Your task to perform on an android device: I want to choose from the category of  sofa sets and couch because I need it i have enough space in my house
Image 0: 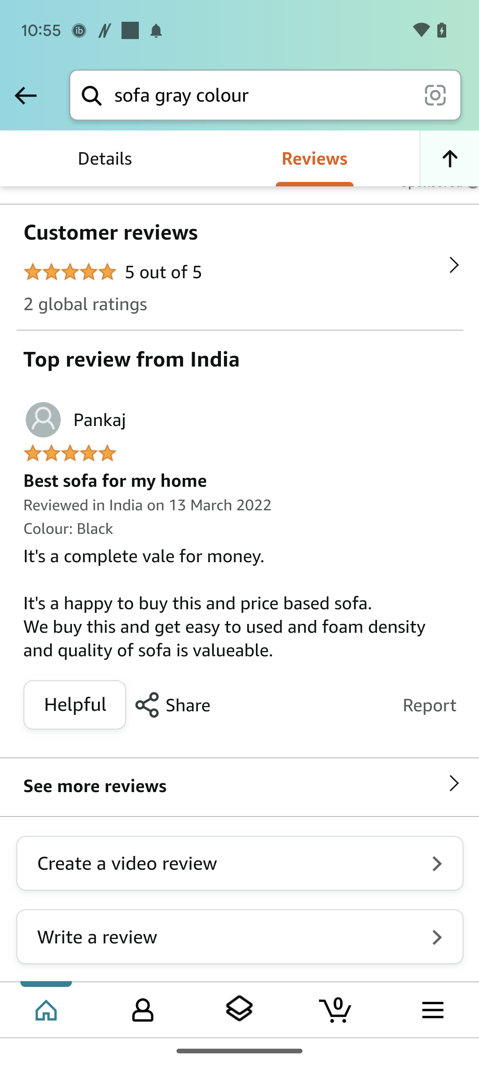
Go back to the screen
Step 0: press back button
Image 1: 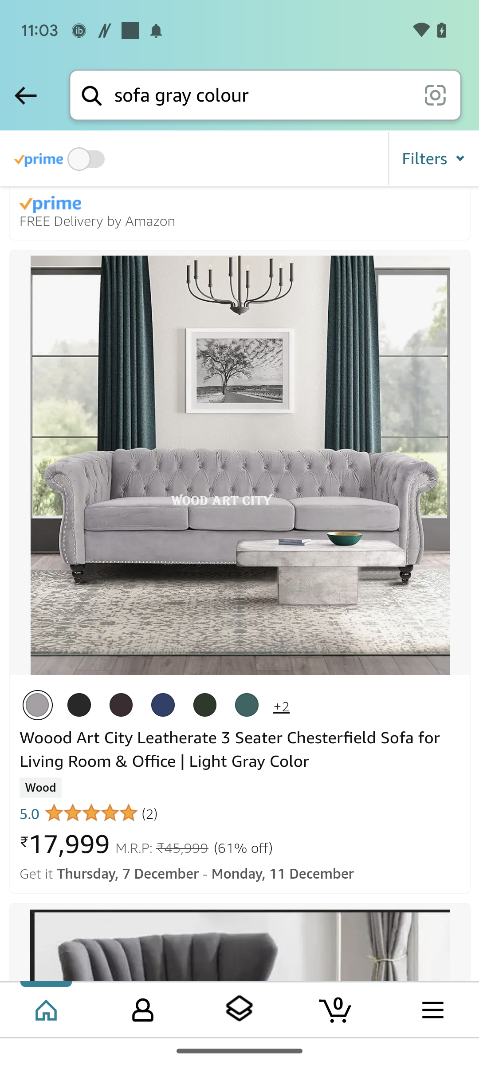
Click on the filters icon option 
Step 1: click (433, 158)
Image 2: 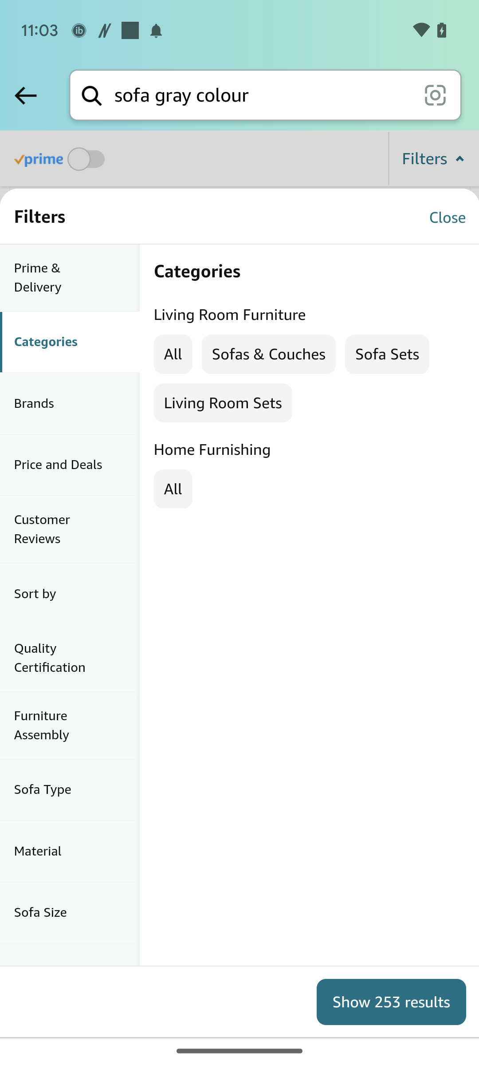
Click on the sofa & couches category
Step 2: click (268, 354)